Your task to perform on an android device: I would like to access more detailed information on the Amtrak app, such as the train's arrival and departure times, services, and route. Therefore, I wish to examine the 53 Auto Train's specifics.
Image 0: 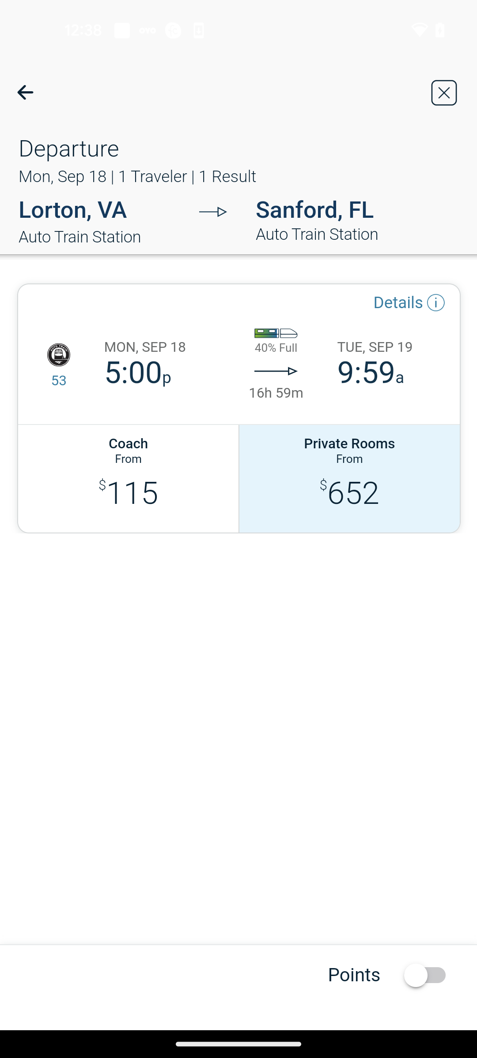
Click on the Details option 
Step 0: click (238, 354)
Image 2: 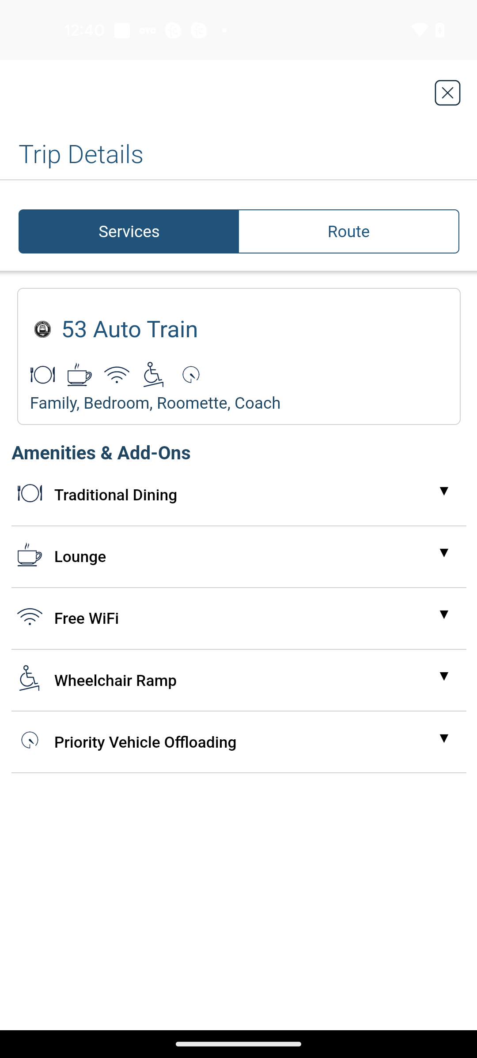
Click on the Route section
Step 2: click (349, 231)